Your task to perform on an android device: Go to the Keep Notes app and delete the interview reminder
Image 0: 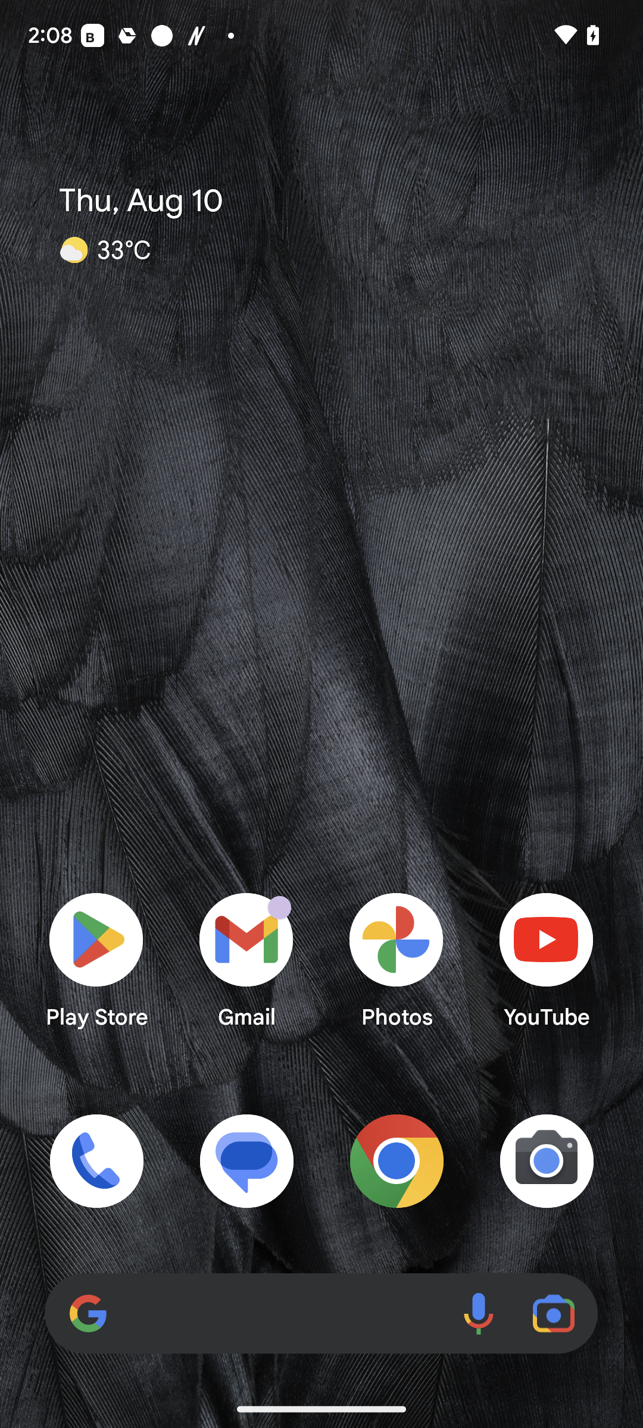
Open the Keep Notes app
Step 0: open app "Keep Notes"
Image 1: 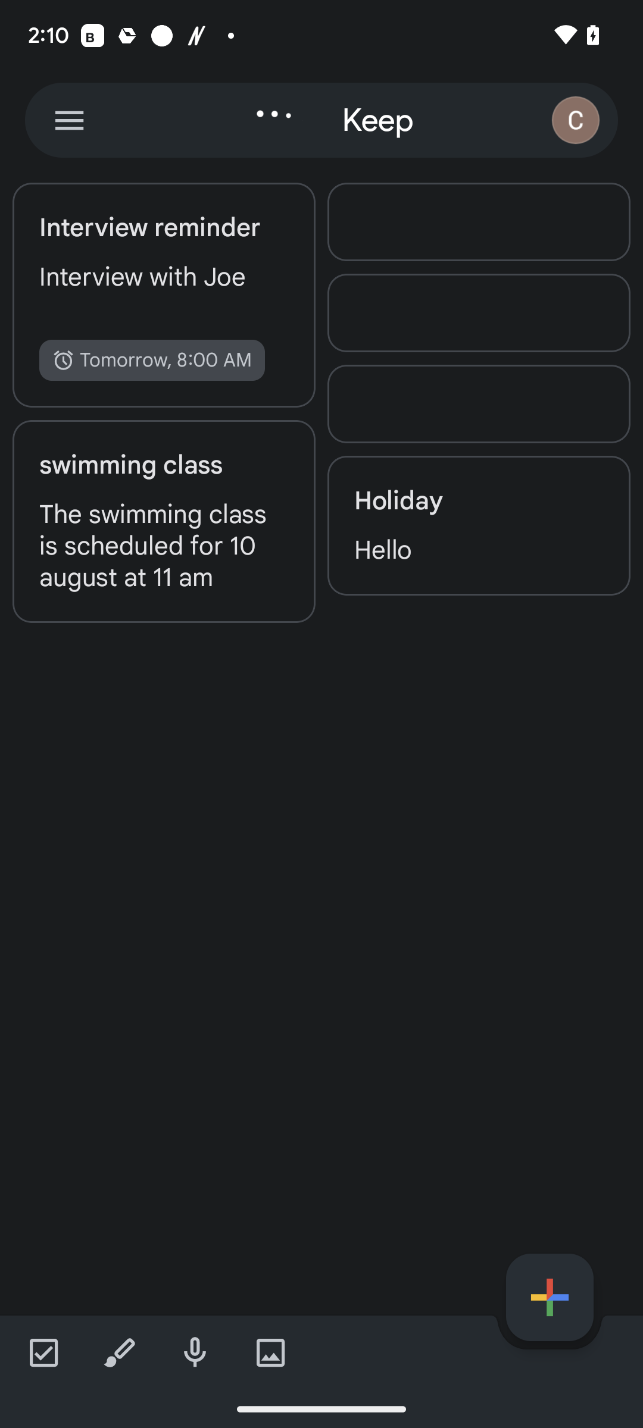
Click on the menu icon at the top left corner of the screen
Step 1: click (69, 120)
Image 2: 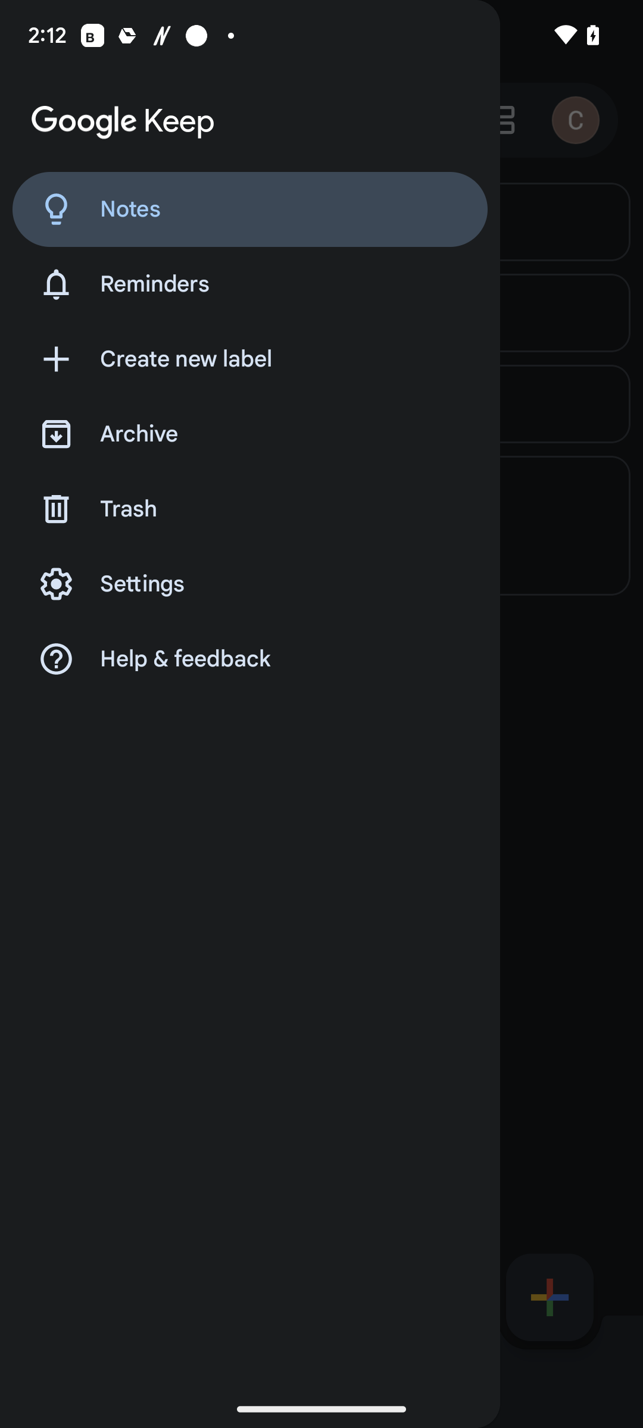
Click on the second option on the left side of the screen
Step 2: click (164, 293)
Image 3: 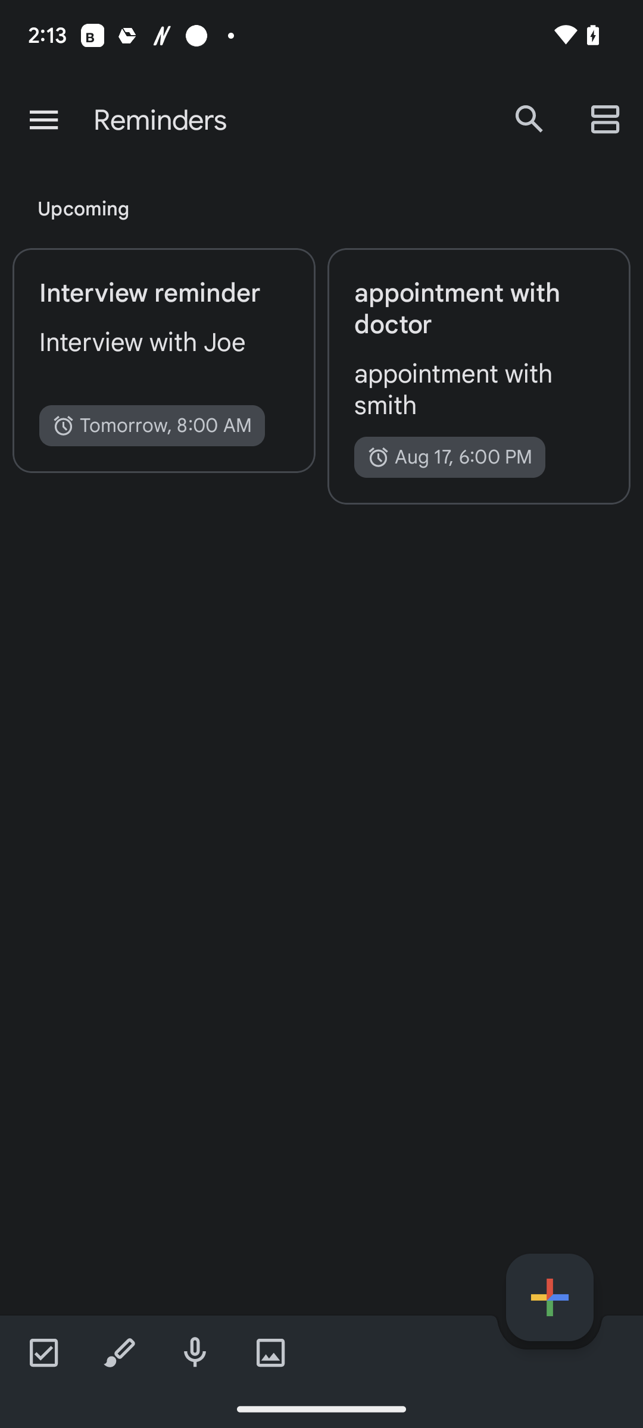
Click on the first option in the reminders section
Step 3: click (164, 361)
Image 4: 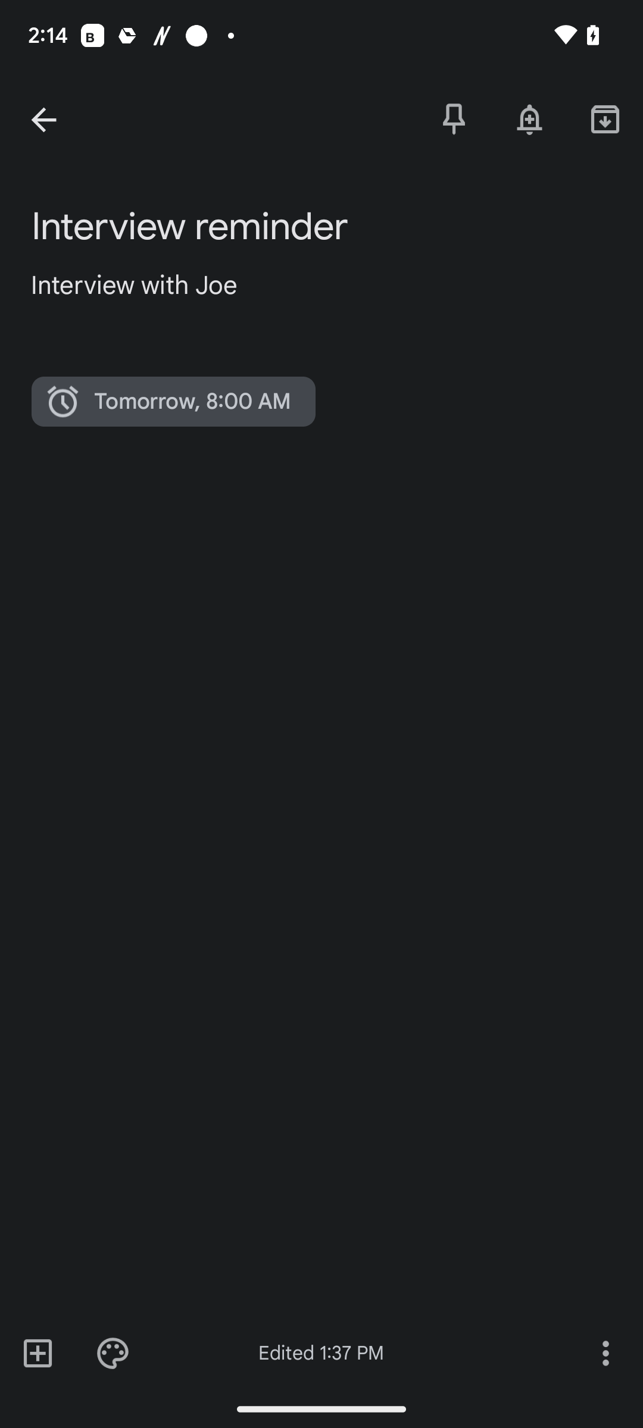
Click on the ellipsis icon at the bottom right corner of the screen
Step 4: click (605, 1352)
Image 5: 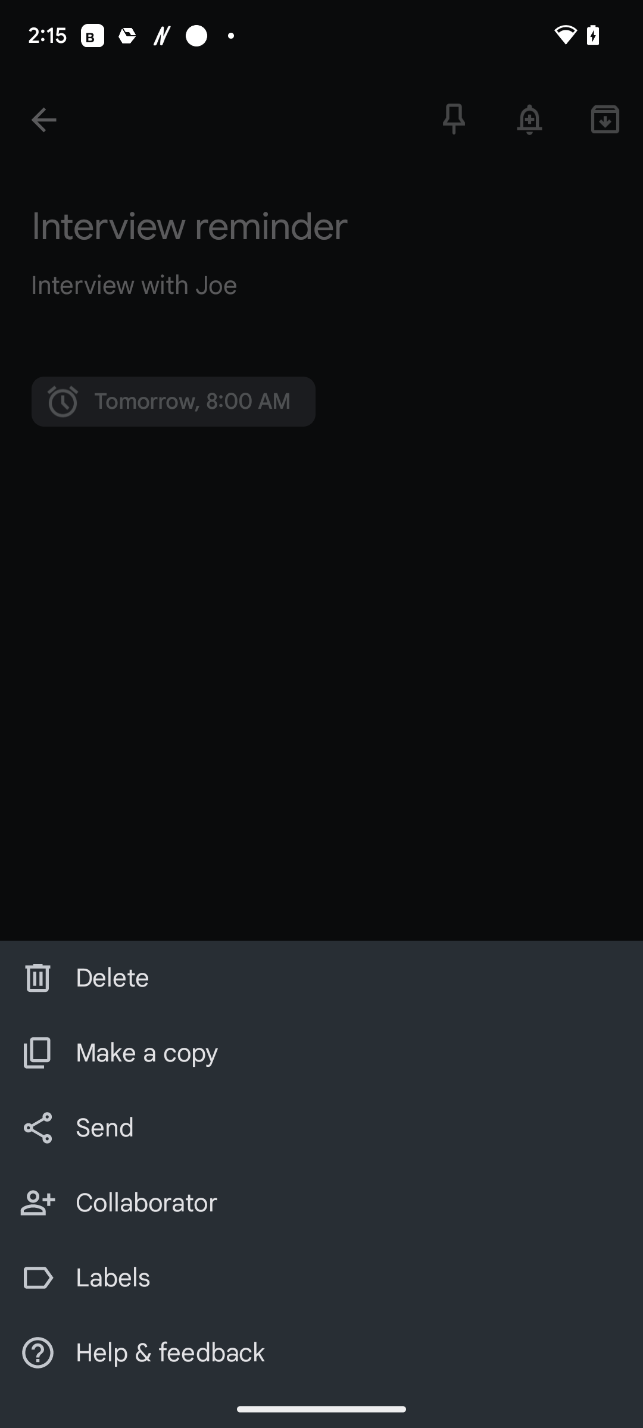
Click on Delete option
Step 5: click (113, 978)